Your task to perform on an android device: Tomorrow morning I had intended to go for a walk, but later I remembered I had a meeting at 7 am, therefore I wanted to delete the alarm for 6 am
Image 0: 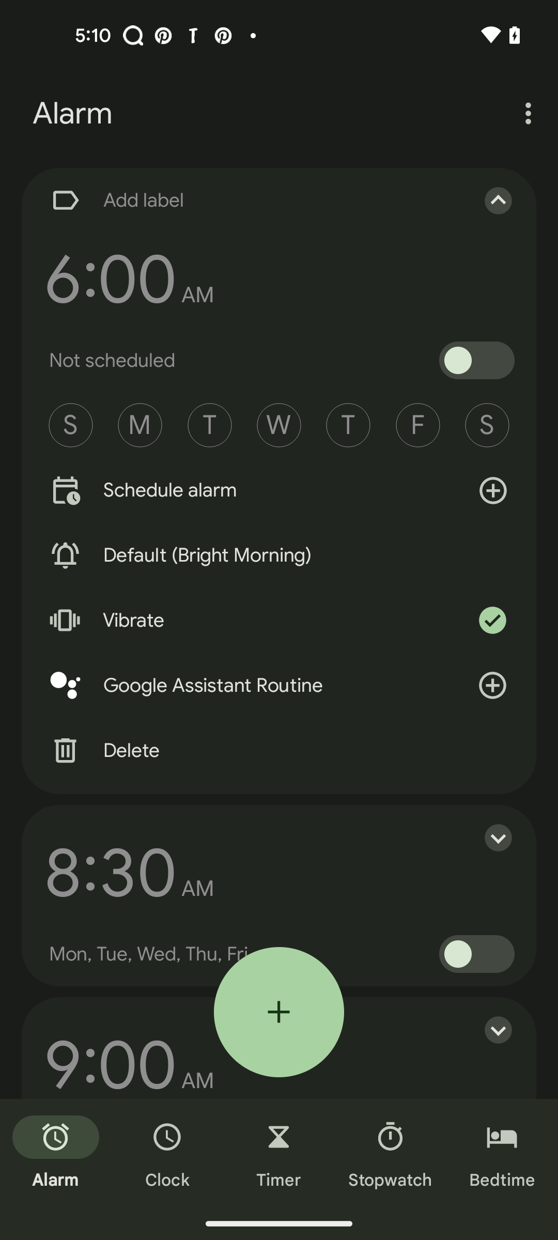
click on the delete option
Step 0: click (112, 750)